Your task to perform on an android device: Let's see my progress till now.
Image 0: 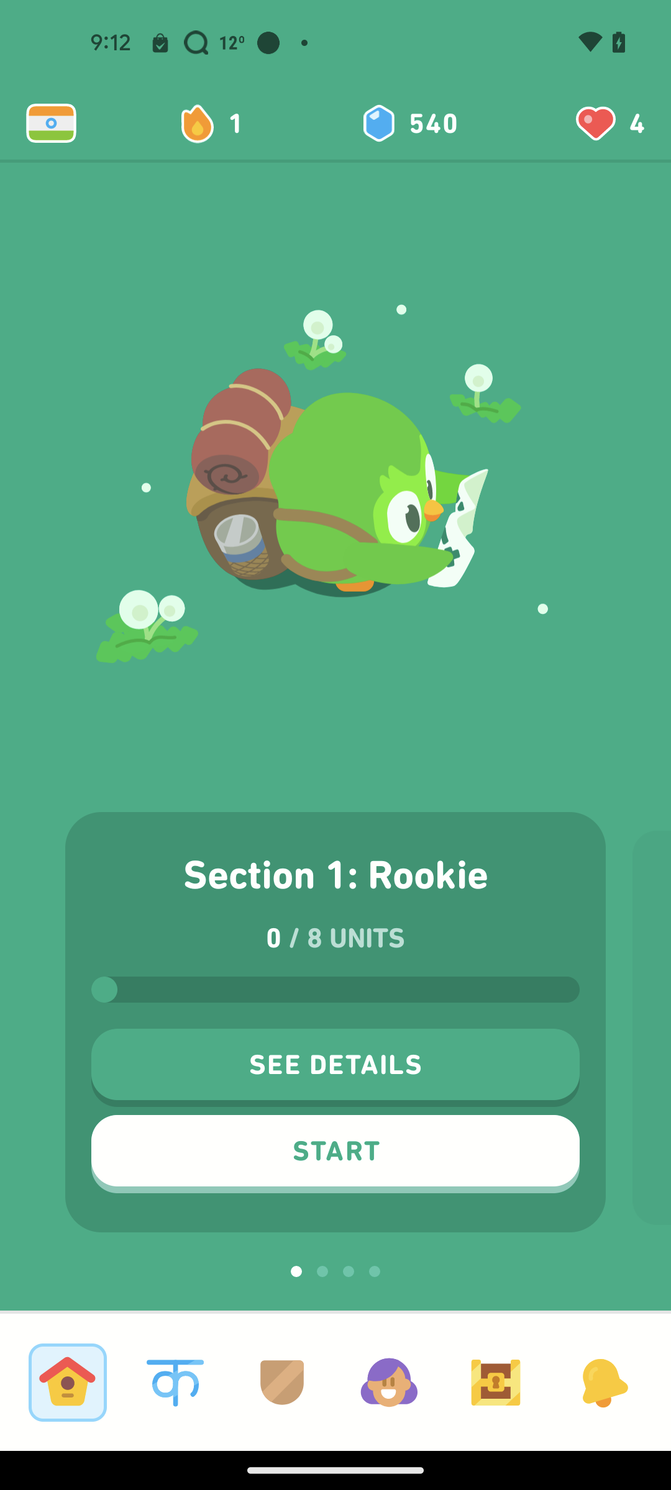
Click on the person's face icon on the bottom of the screen.
Step 0: click (389, 1382)
Image 1: 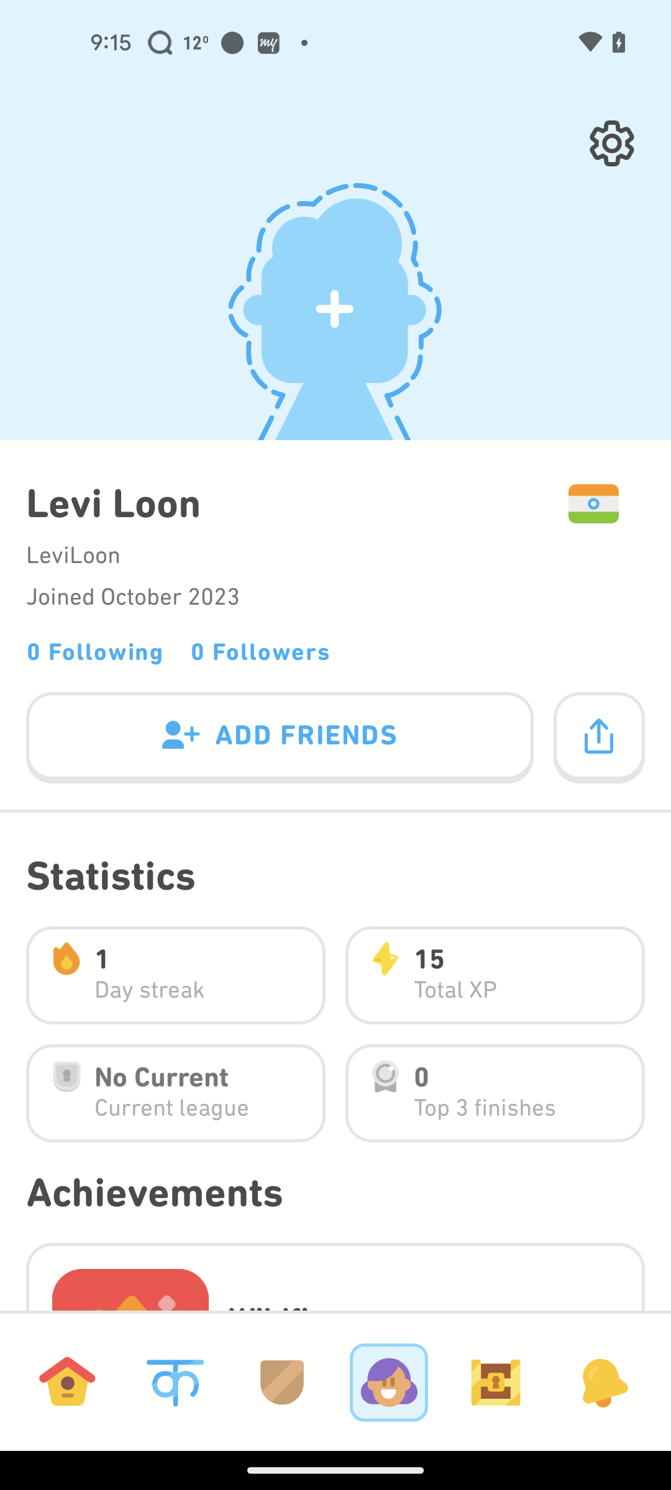
Scroll up to view more options.
Step 1: scroll down
Image 2: 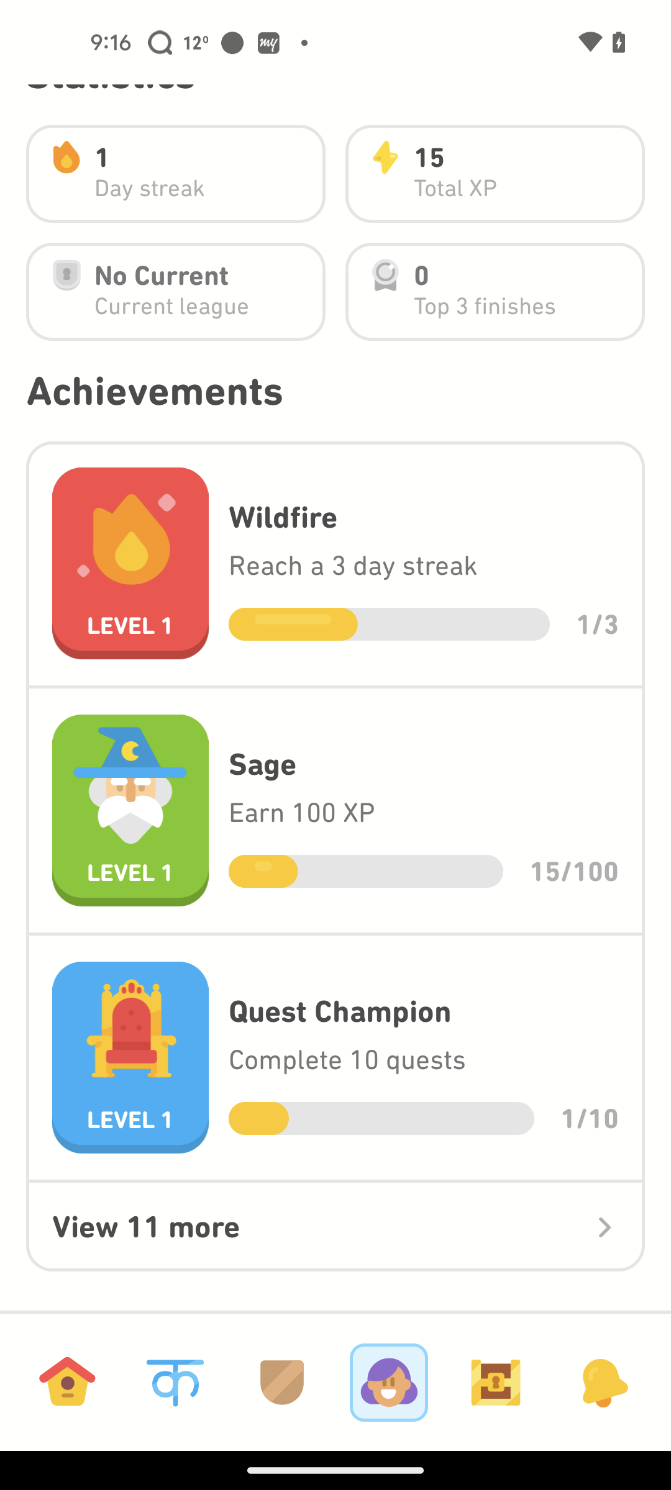
Click on View 11 more button.
Step 2: click (322, 1227)
Image 3: 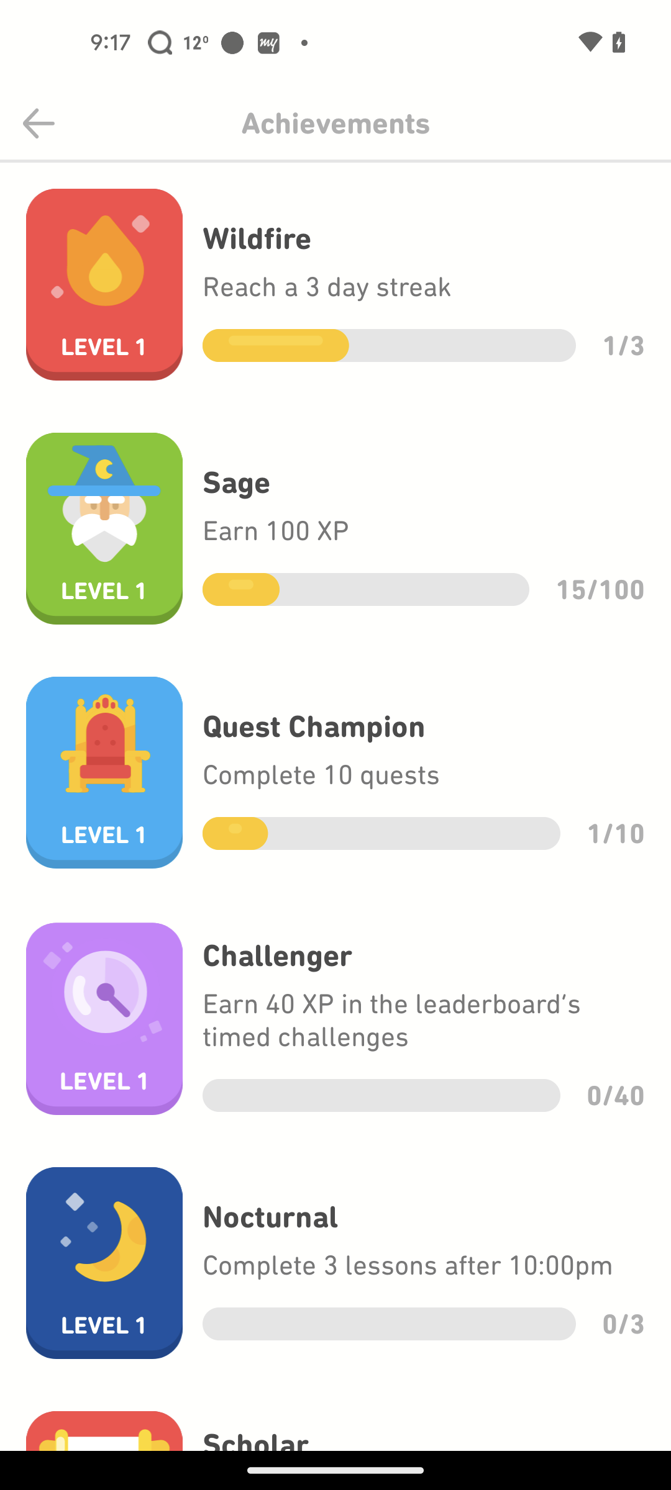
Scroll up to see more Achievements.
Step 3: scroll down
Image 4: 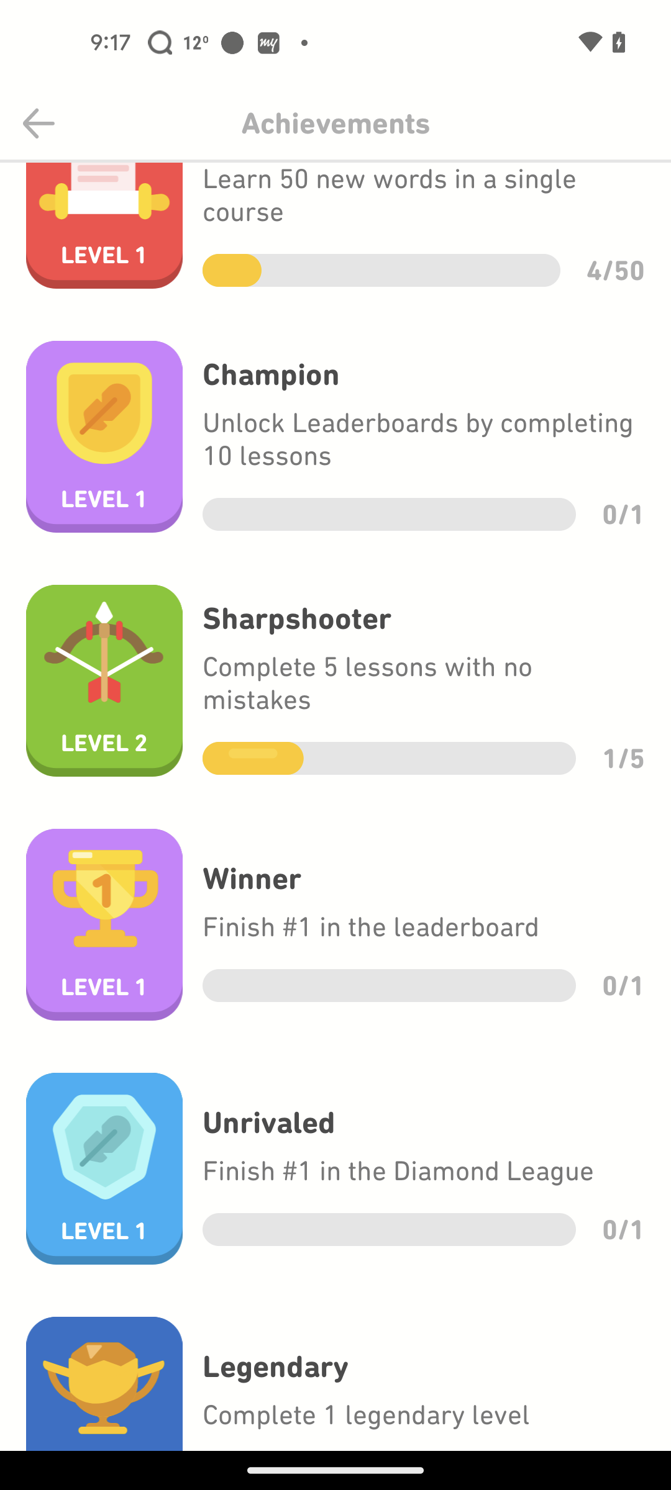
Scroll up to see more Achievements.
Step 4: scroll down